Your task to perform on an android device: Using the Hardware Shack app, locate a screwdriver that has the Taparia brand filter applied.
Image 0: 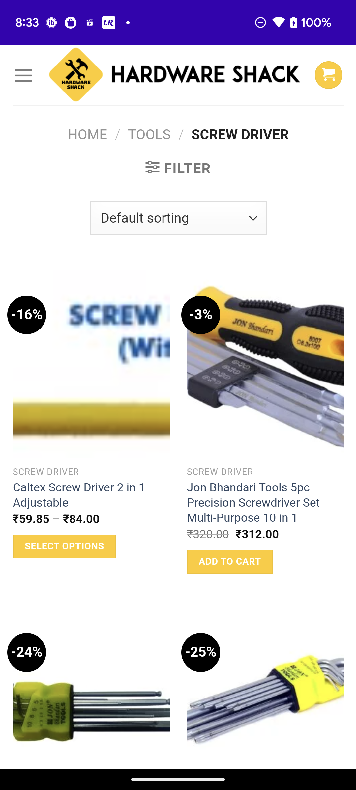
Click on the FILTER option at the top of the screen
Step 0: click (188, 169)
Image 1: 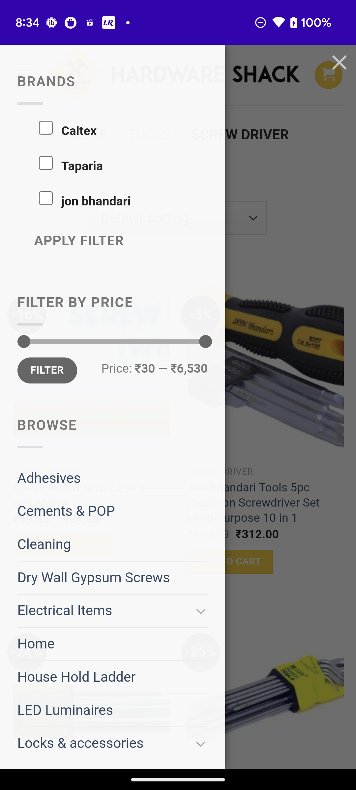
Click on the check box of Taparia Brand
Step 1: click (45, 163)
Image 2: 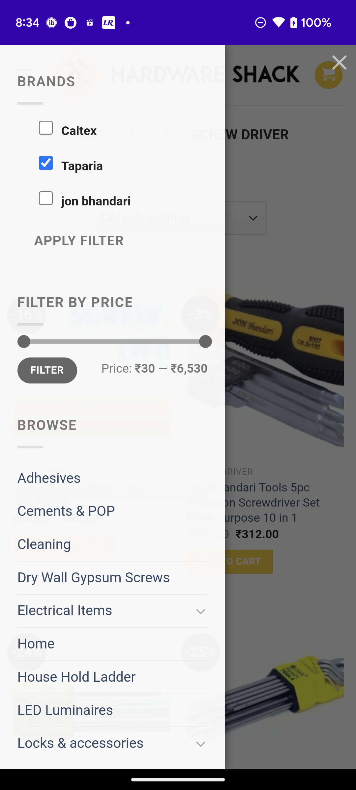
Click on APPLY FILTER
Step 2: click (78, 241)